Your task to perform on an android device: Book a ticket for me from "Durham College in Oshawa Go" to "Crawford Dr. @ Harper Rd. Park" on the Rome2Rio.
Image 0: 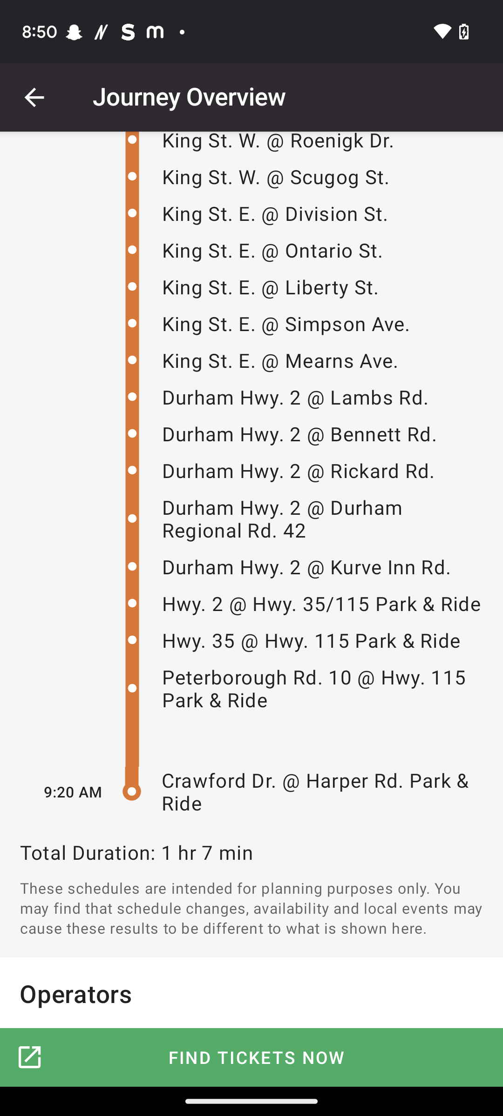
Click on the tab "Find Tickets Now" at the bottom.
Step 0: click (285, 1072)